Your task to perform on an android device: Go to Google Maps and find directions to The Floating Pool at Brooklyn Bridge Park Beach for this Saturday and save the address as "Escape de ville"
Image 0: 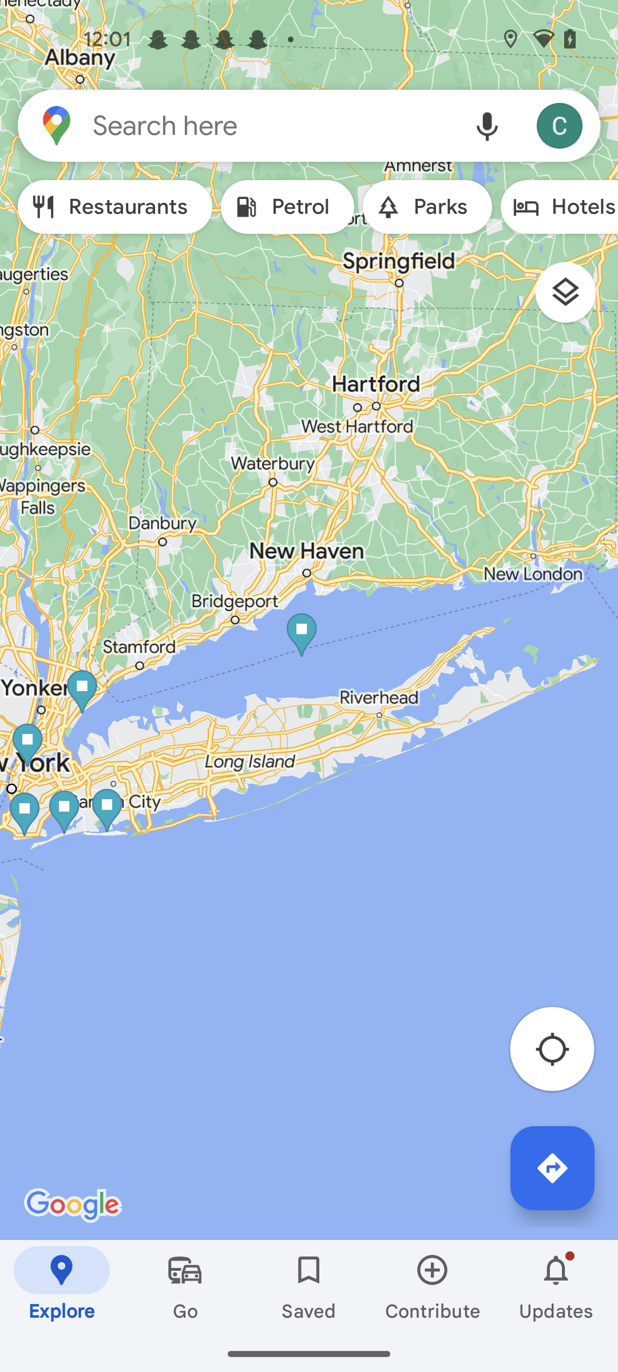
Click on the search tab at the top of the screen 
Step 0: click (272, 125)
Image 1: 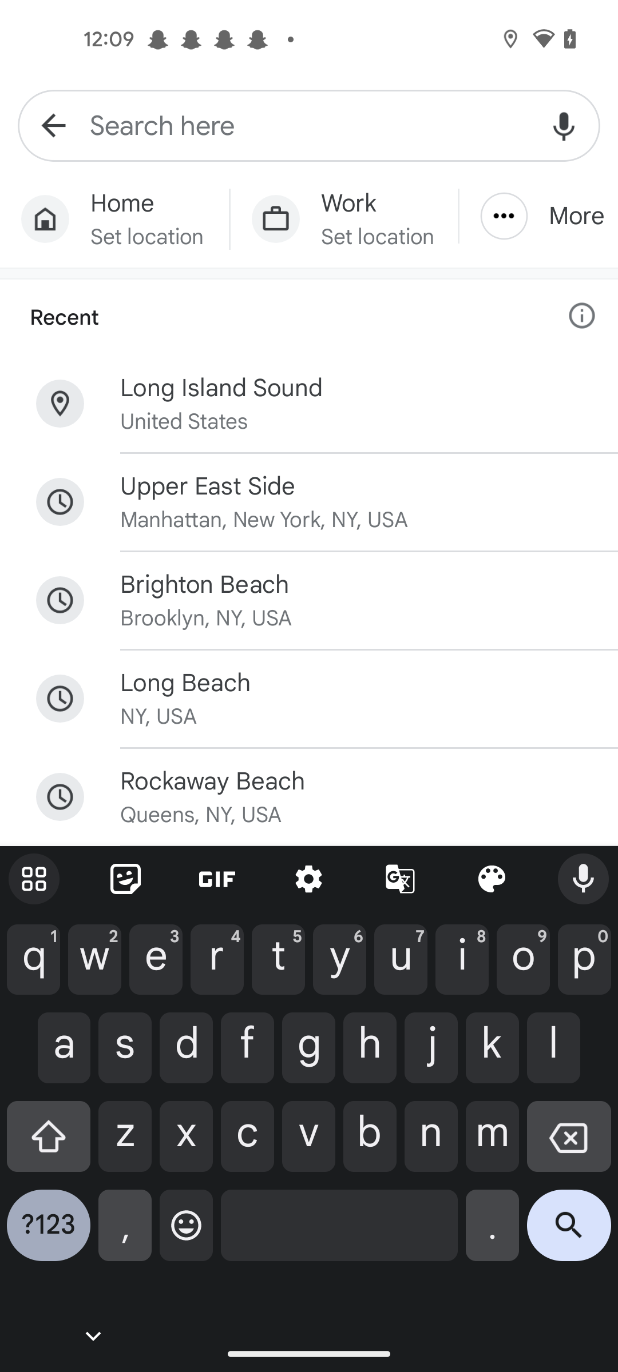
Enter a location as The Floating Pool 
Step 1: type "The Floating Pool"
Image 2: 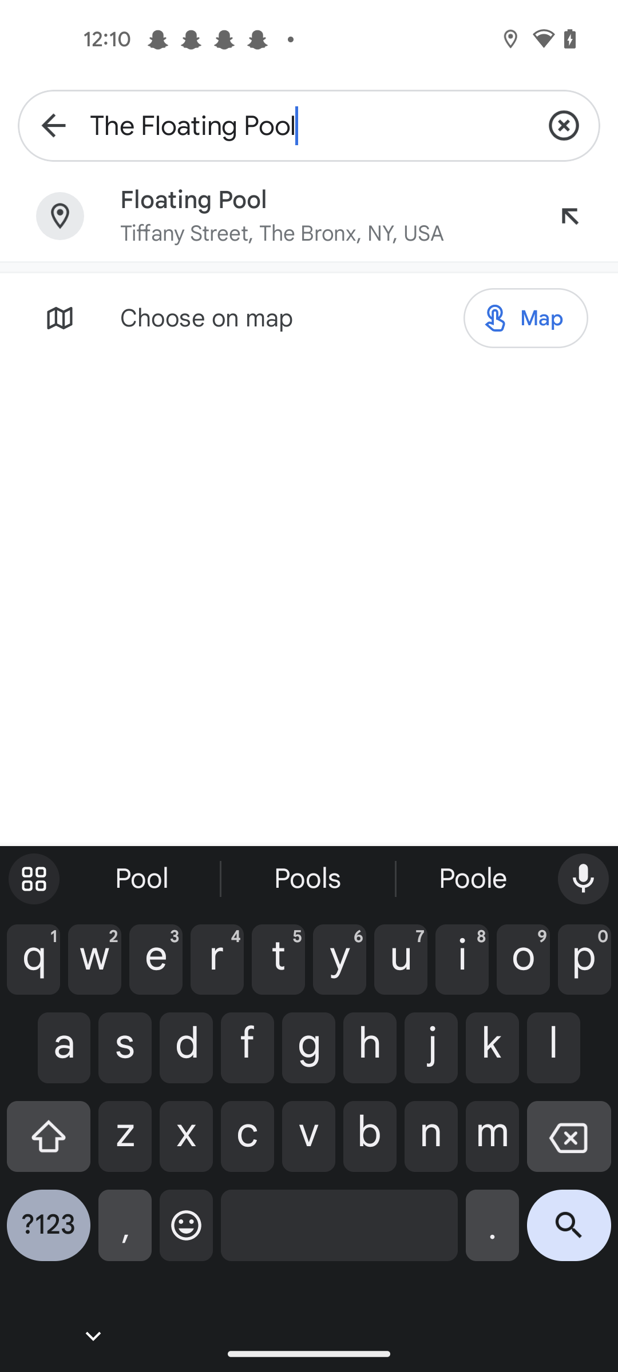
Click on the result
Step 2: click (324, 200)
Image 5: 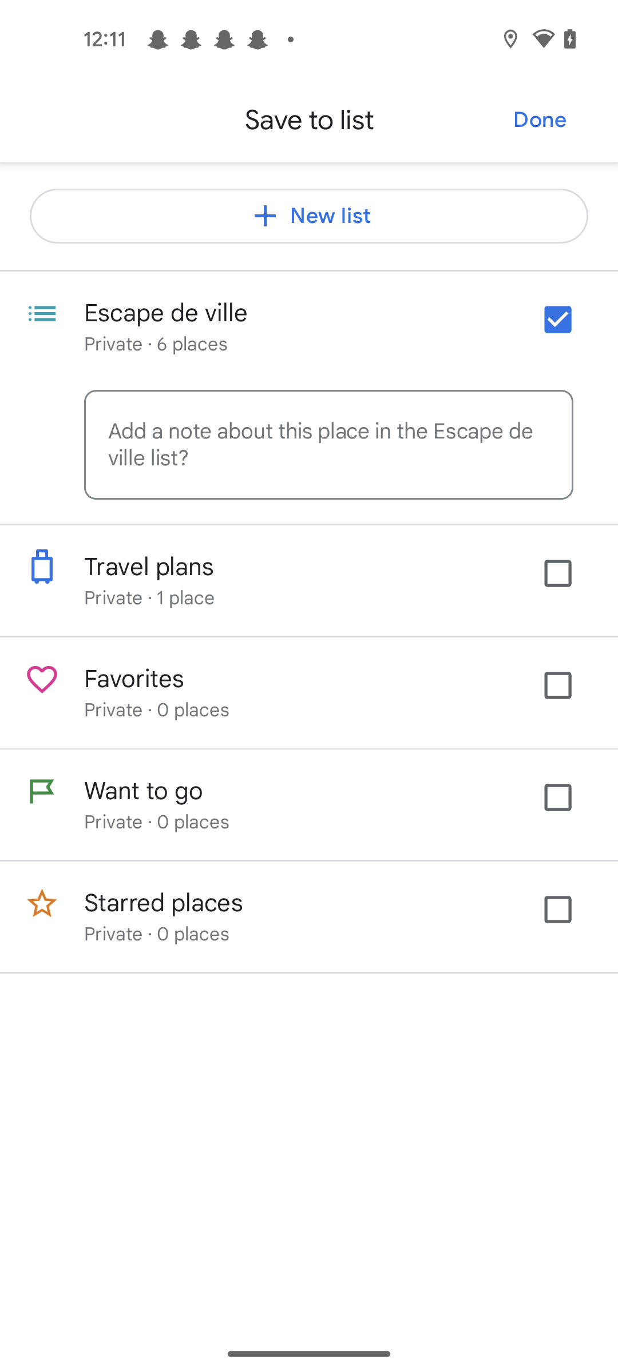
Click on the done button at the right corner of the screen
Step 5: click (540, 120)
Image 6: 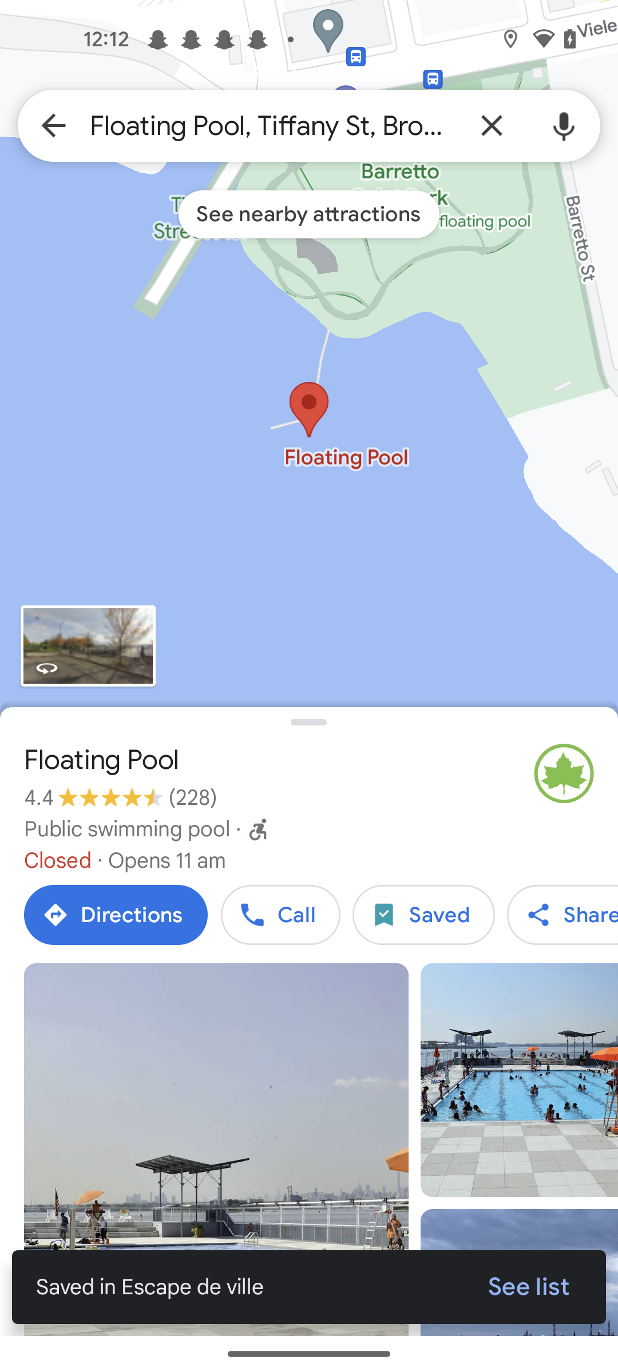
Click on the Directions icon
Step 6: click (116, 915)
Image 7: 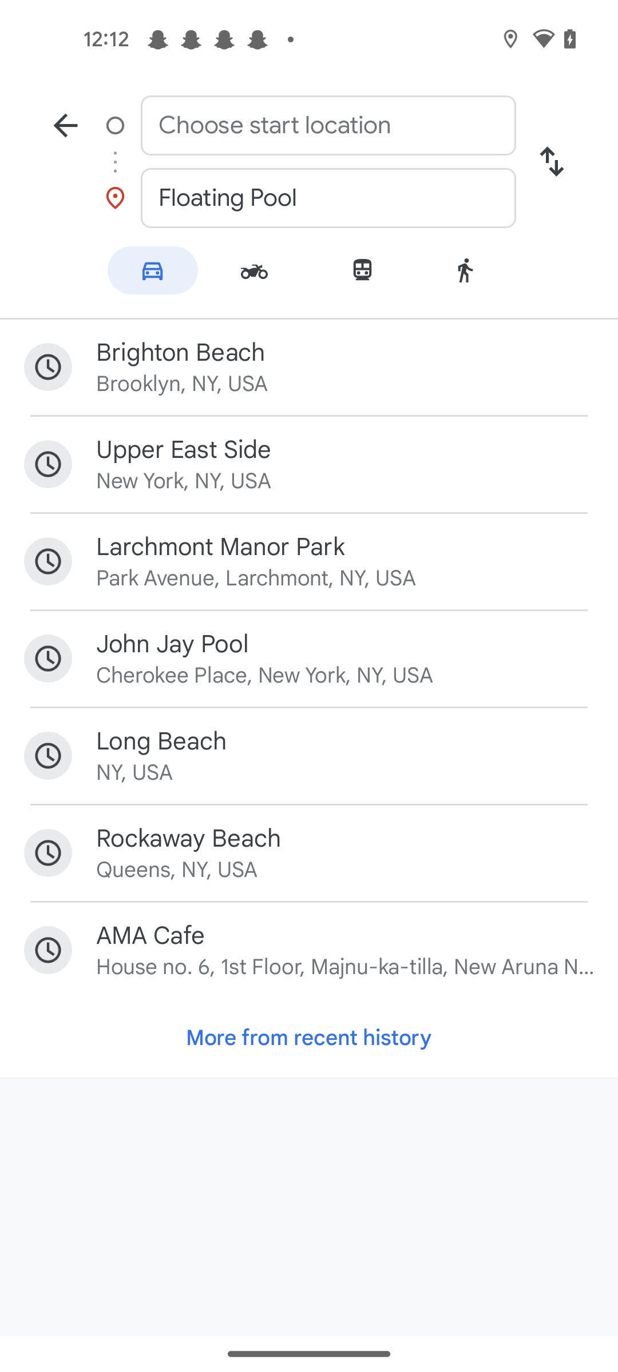
Click on the choose start location tab
Step 7: click (328, 125)
Image 8: 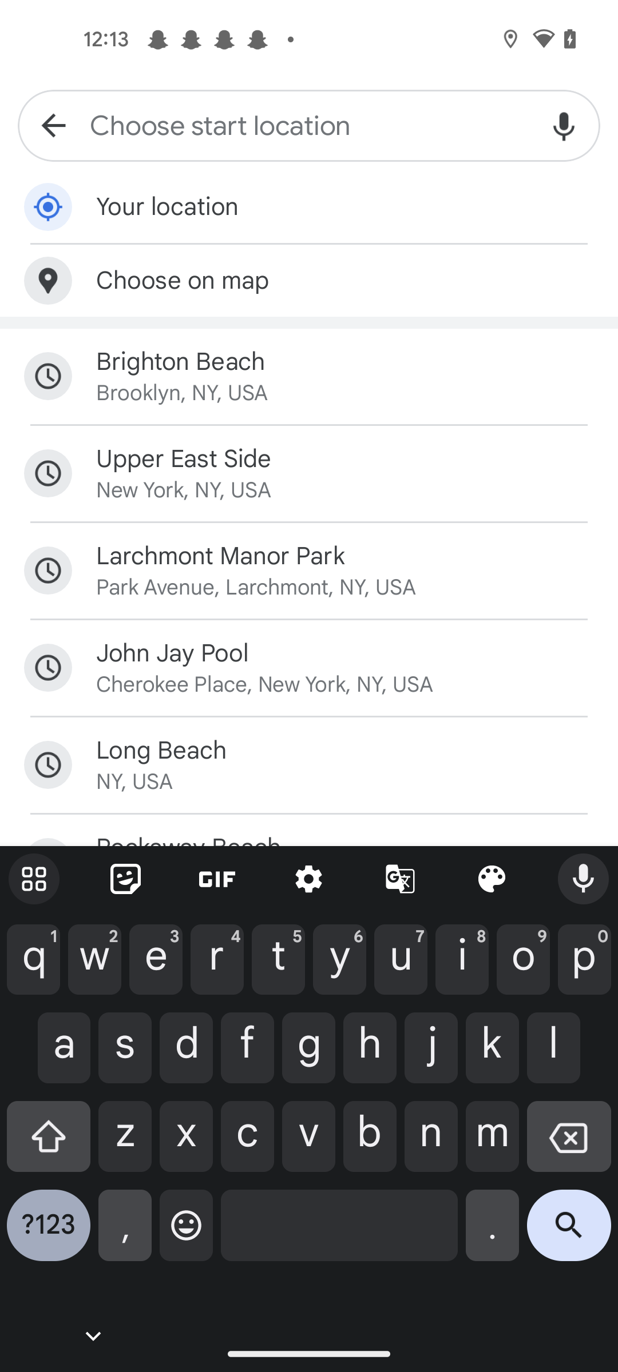
Enter a location as Upper East Side, New York
Step 8: type " Upper East Side, New York"
Image 9: 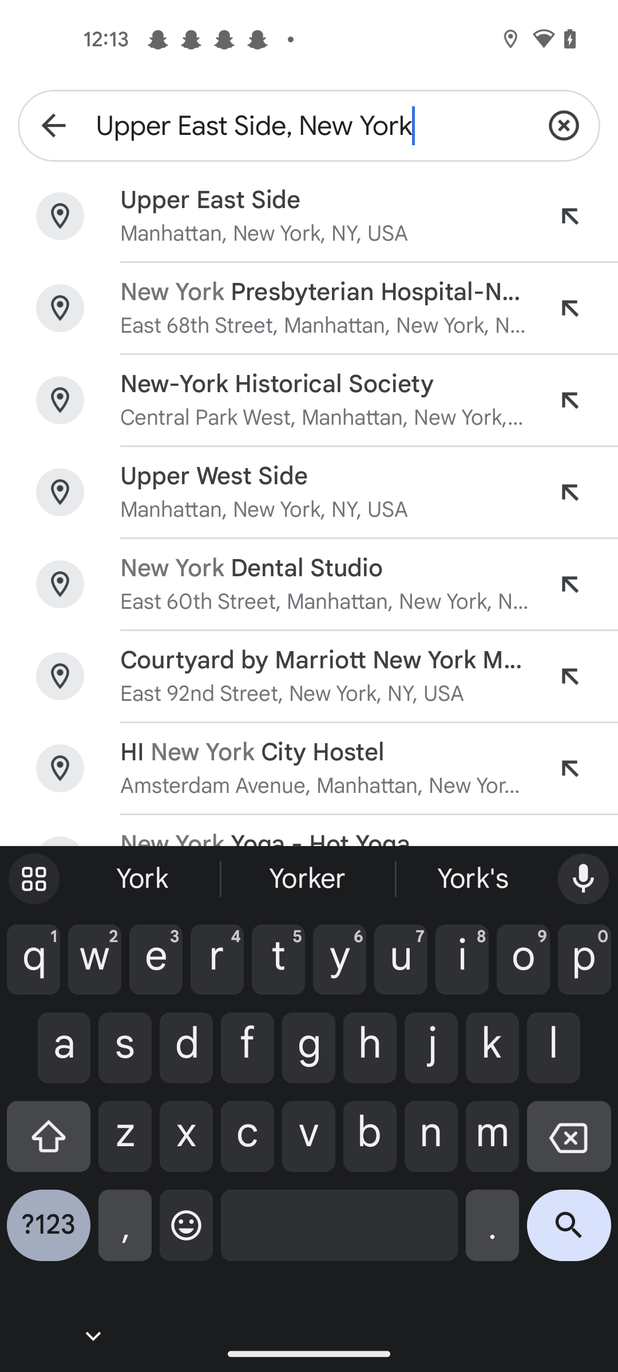
Click on the first result 
Step 9: click (324, 200)
Image 10: 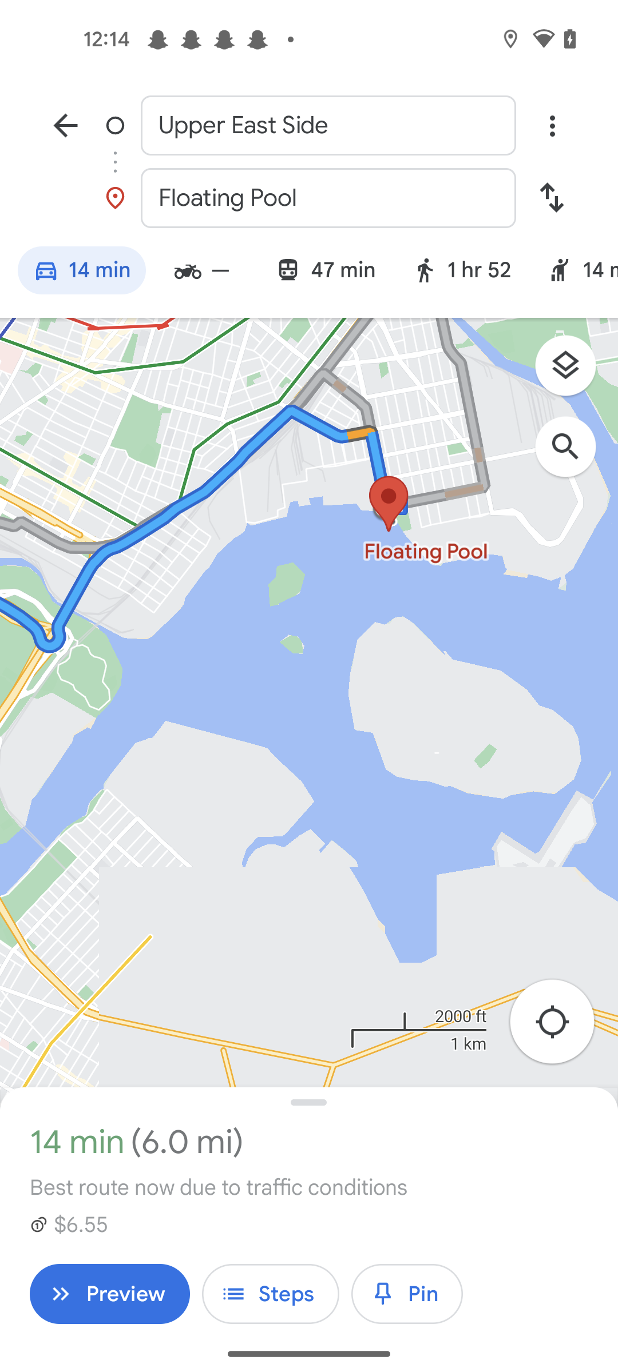
Click on the three dots at the right corner of the screen 
Step 10: click (552, 125)
Image 12: 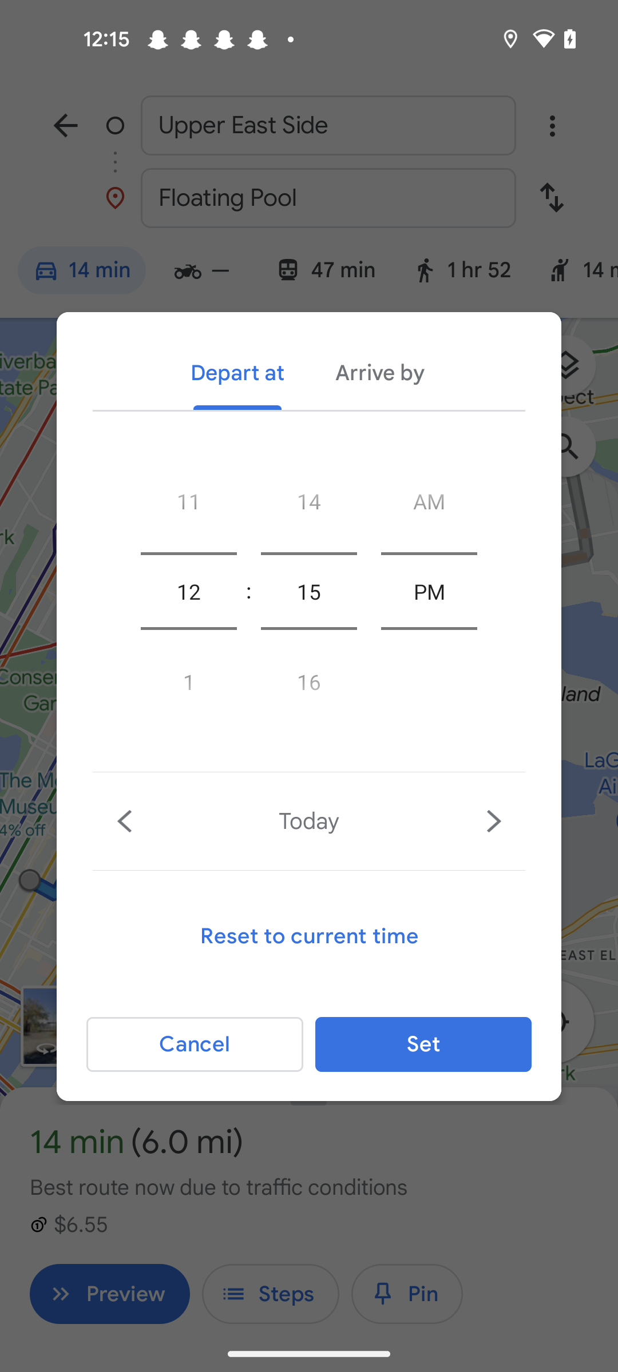
Click on the v fordward icon for set saturday 
Step 12: click (489, 821)
Image 13: 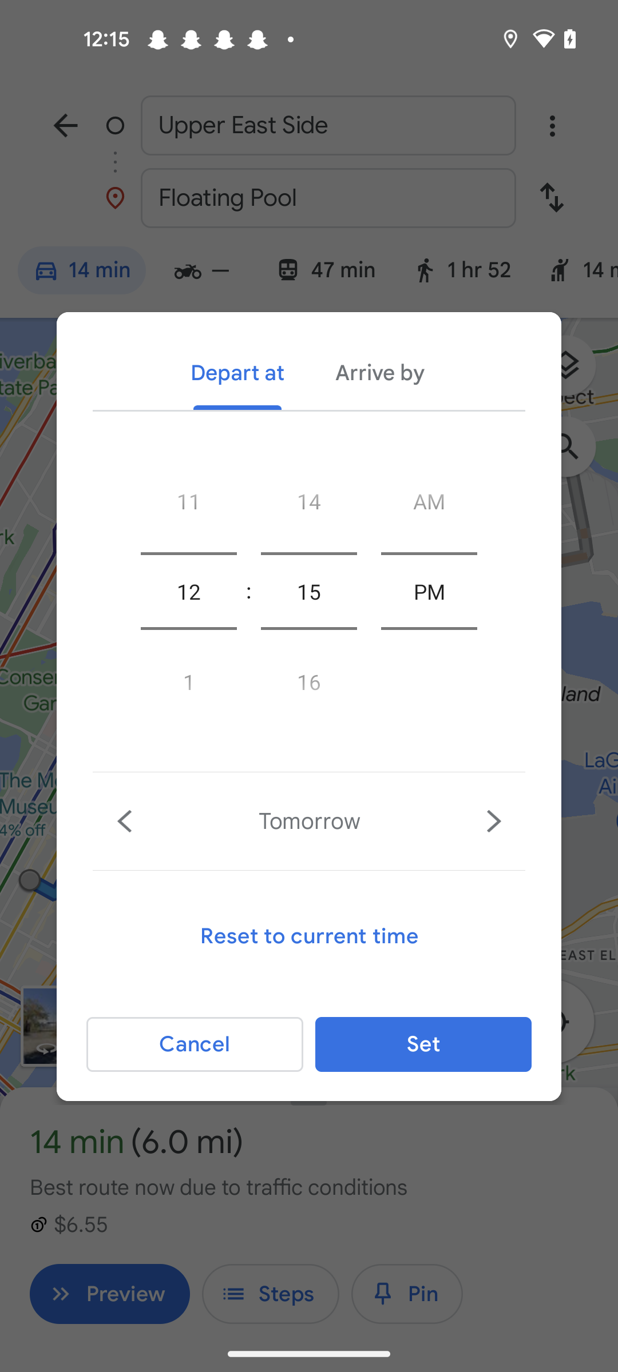
Click on the v fordward icon for set saturday 
Step 13: click (489, 821)
Image 14: 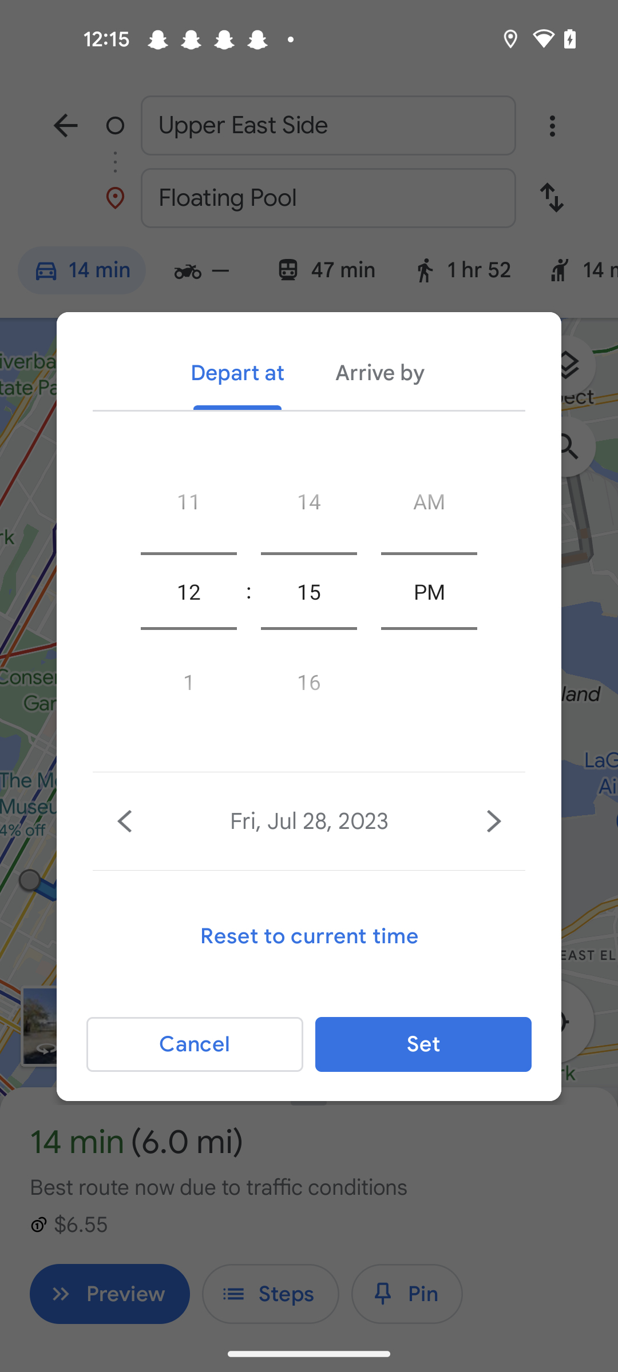
Click on the v fordward icon for set saturday 
Step 14: click (489, 821)
Image 15: 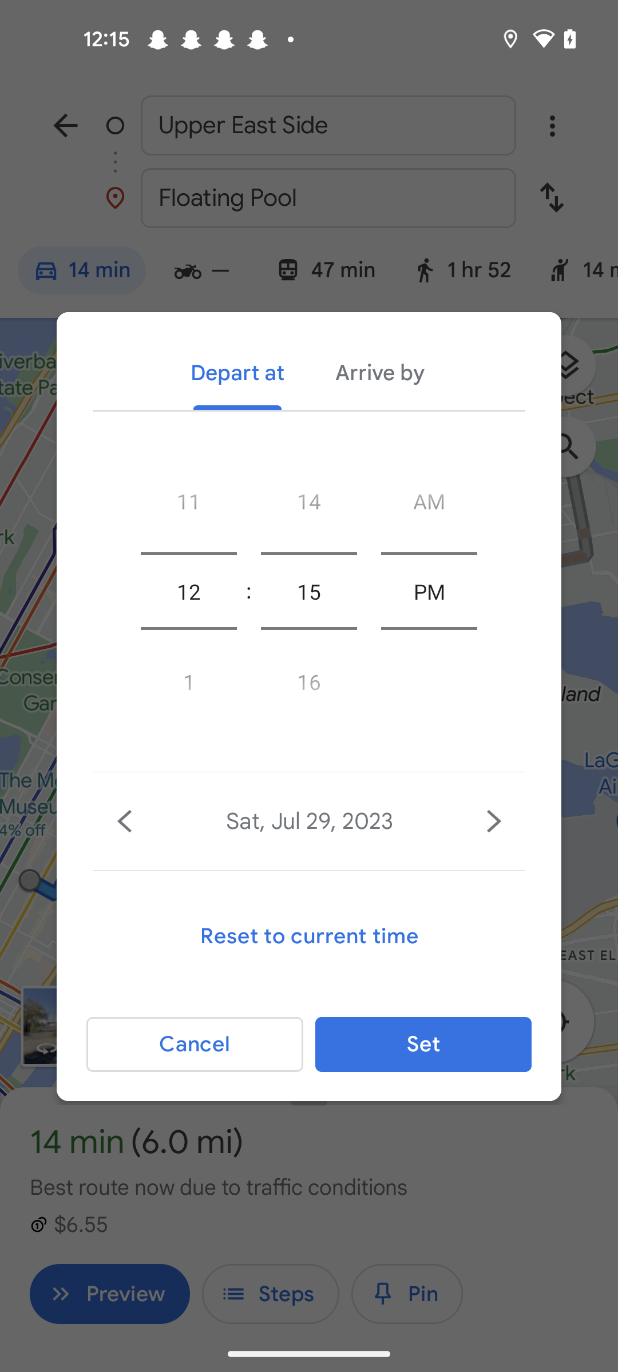
Click on the set button 
Step 15: click (423, 1044)